Your task to perform on an android device: In the Momondo app,search for Town Inn Suites in Canada,view the videos, photos, and reviews of Town Inn Suites and save it to your favorite destination.
Image 0: 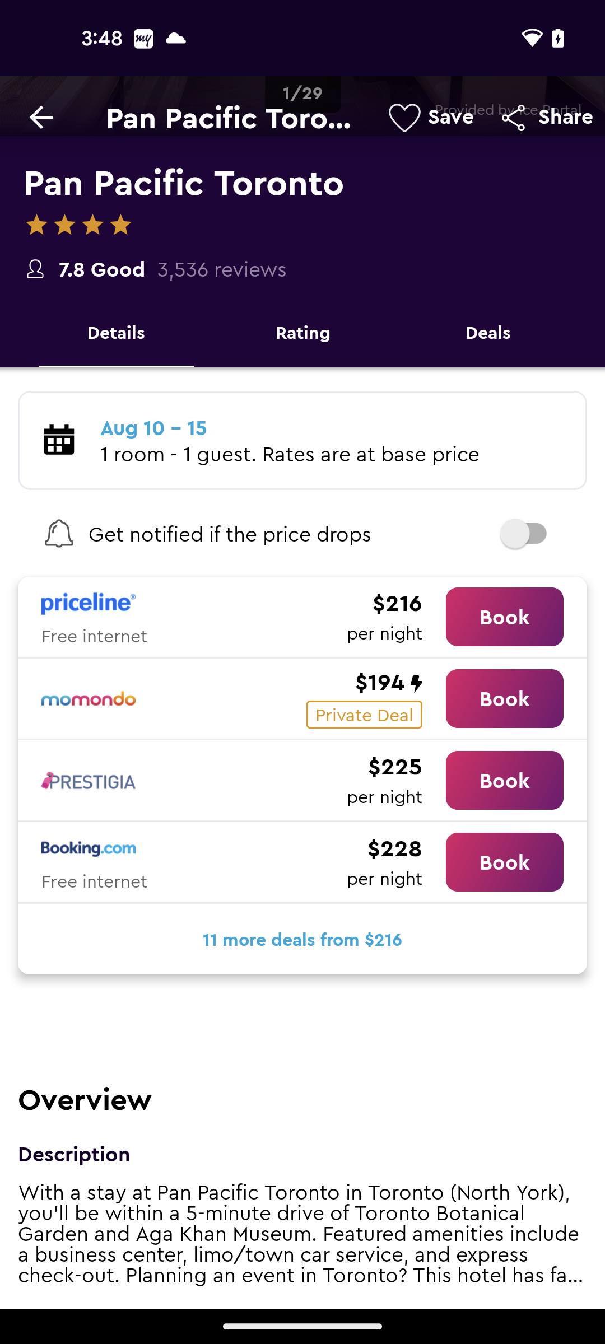
Go back to the previous page
Step 0: press back button
Image 1: 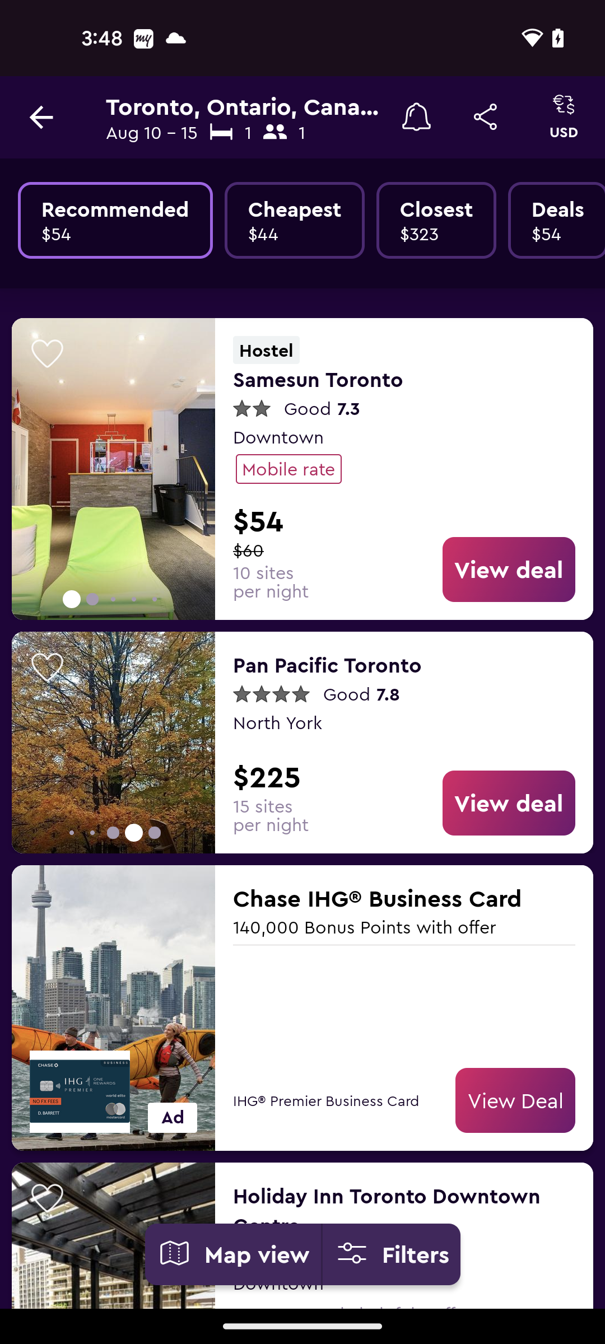
Swipe up to view Town Inn Suites
Step 1: scroll down
Image 2: 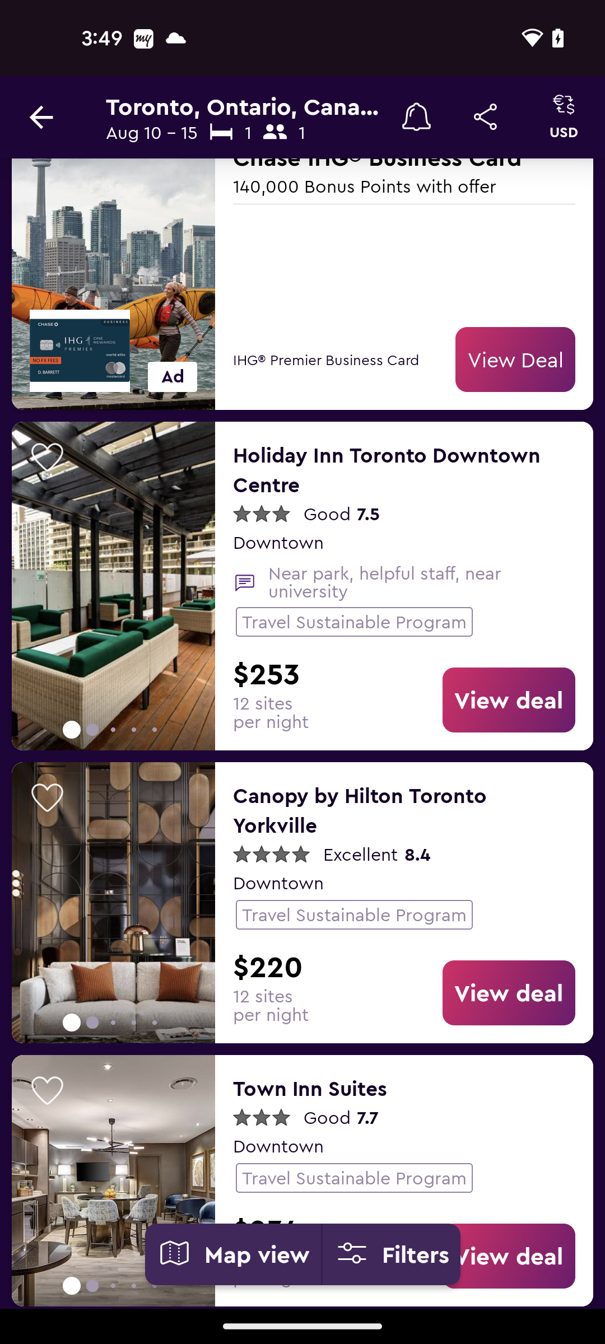
Tap on the Town Inn Suites
Step 2: click (404, 1089)
Image 3: 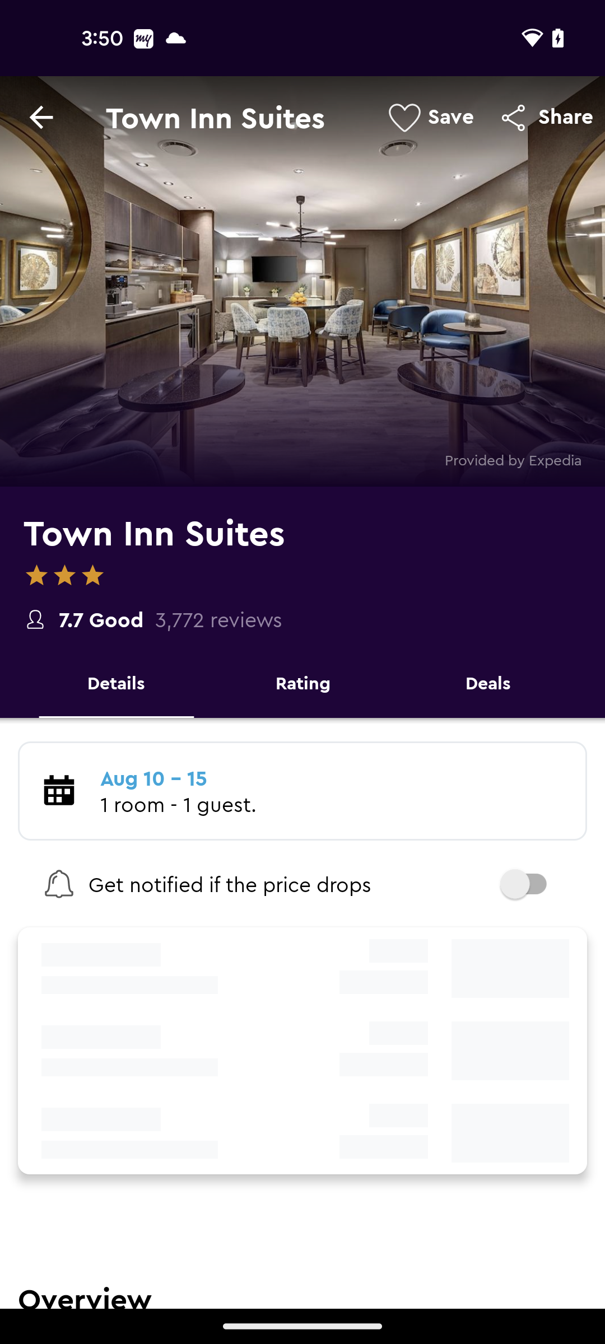
Tap on the Town Inn Suites
Step 3: wait
Image 4: 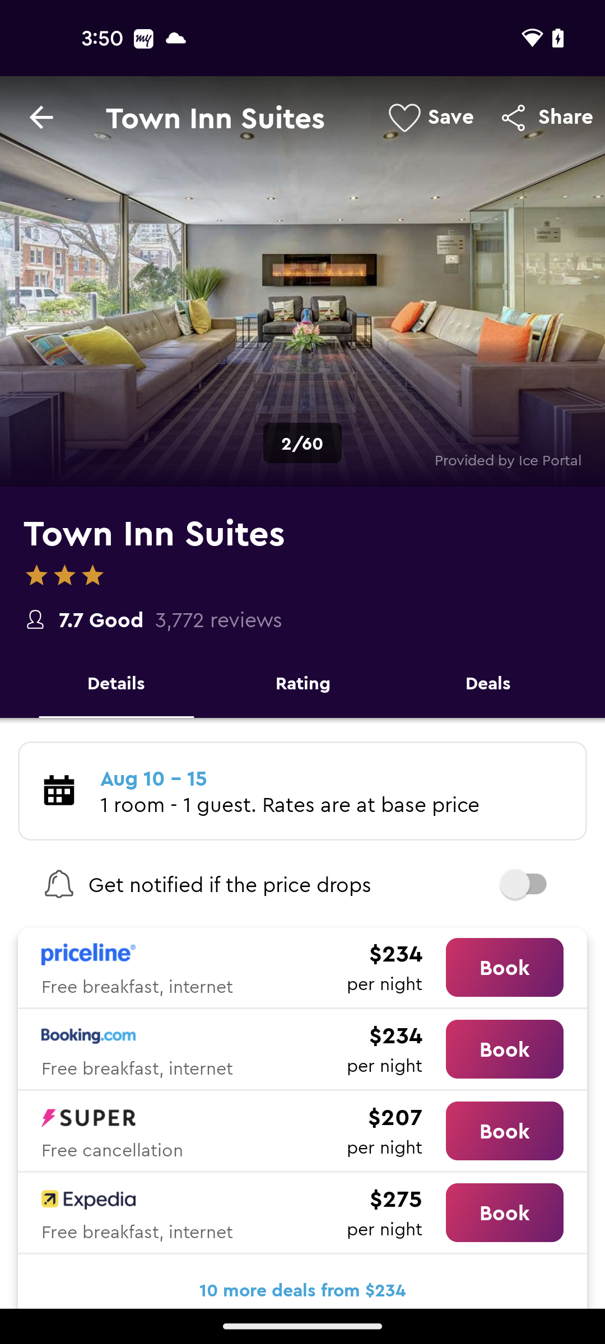
Tap on the Suites image to view more images
Step 4: click (302, 281)
Image 5: 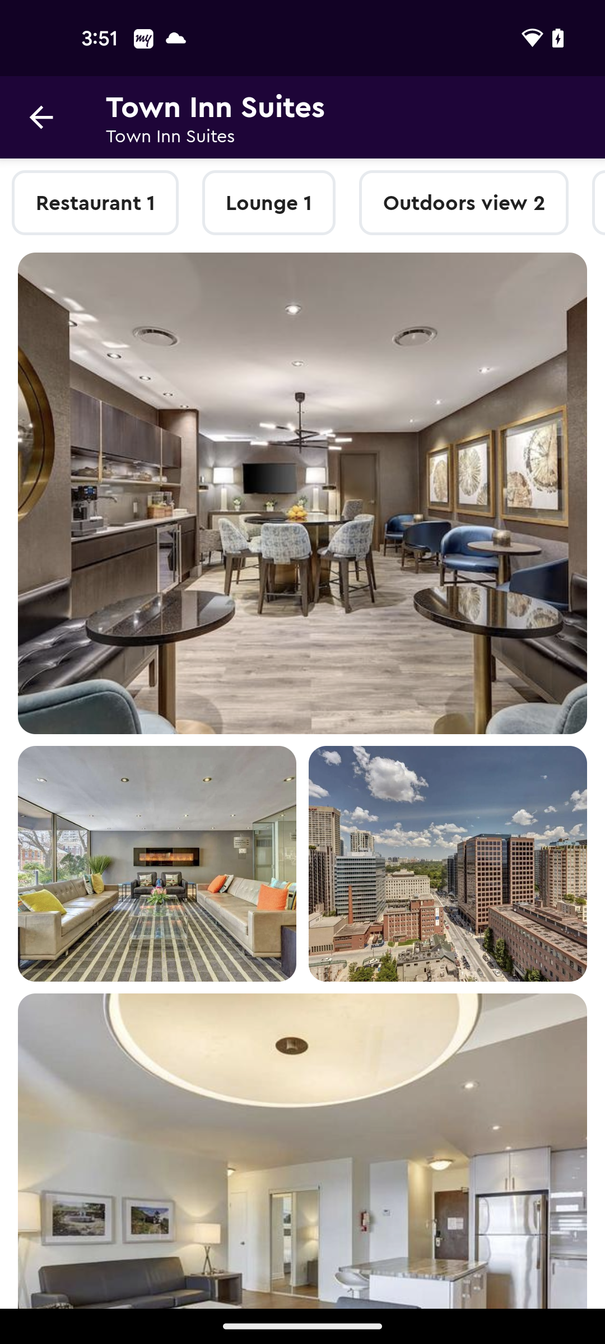
Swipe up to view more images
Step 5: scroll down
Image 6: 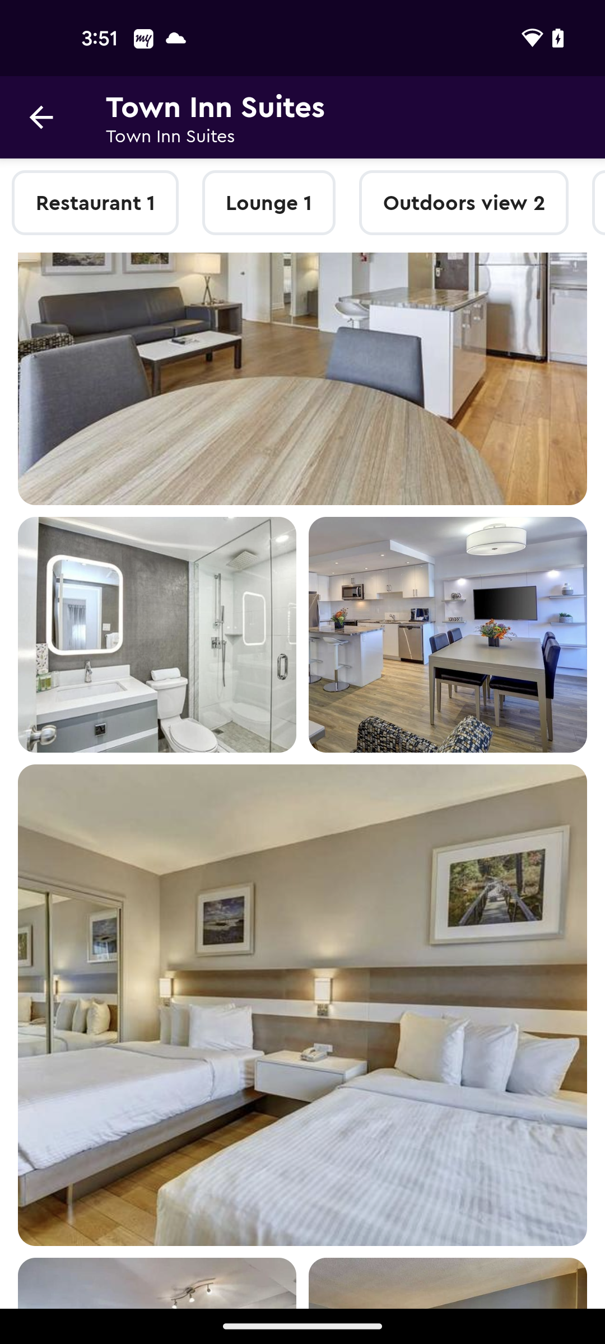
Swipe up to view more images
Step 6: scroll down
Image 7: 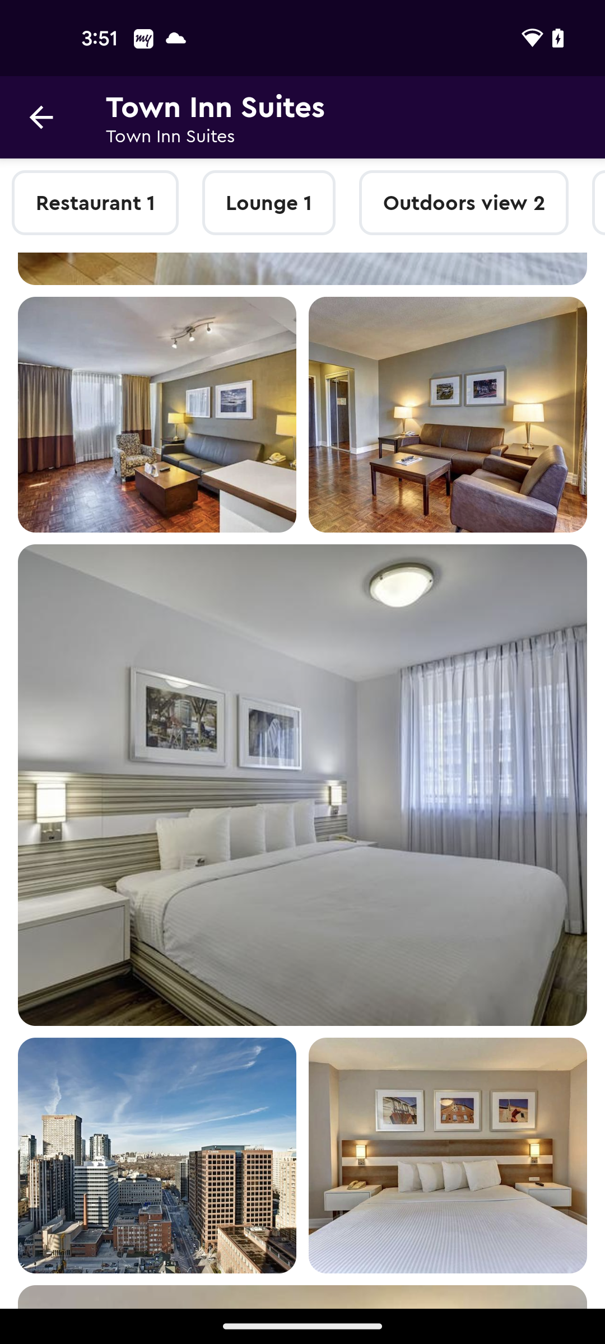
Swipe up to view more images
Step 7: scroll down
Image 8: 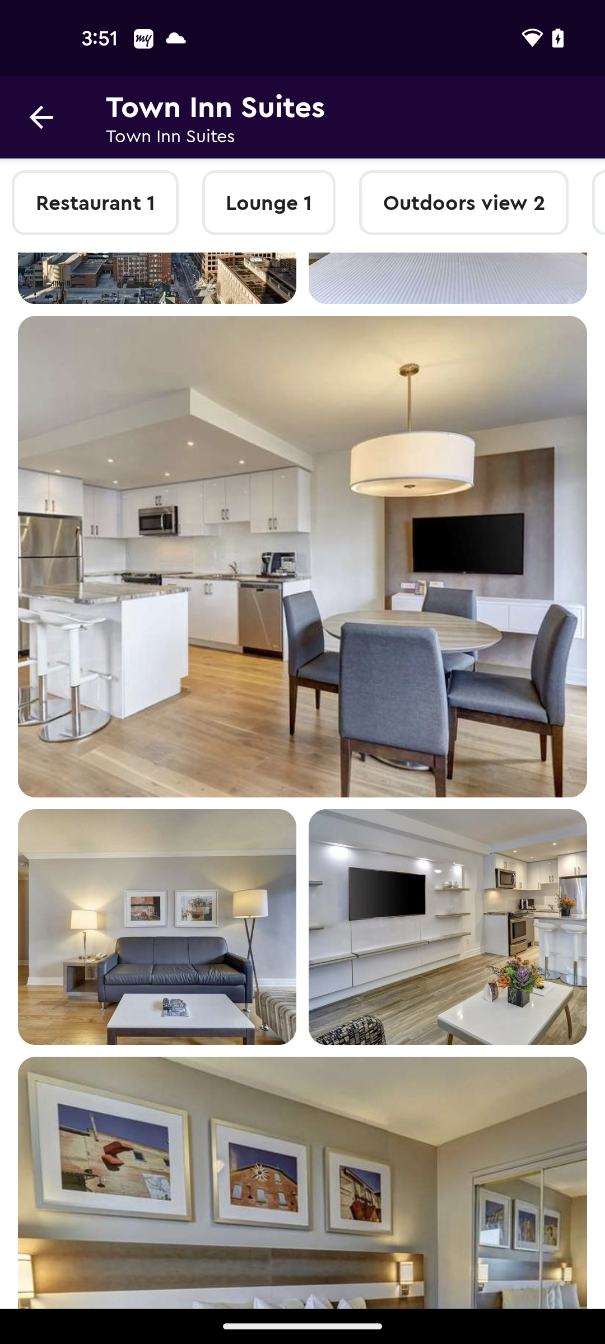
Tap on the back arrow at the top left corner of the screen
Step 8: click (40, 116)
Image 9: 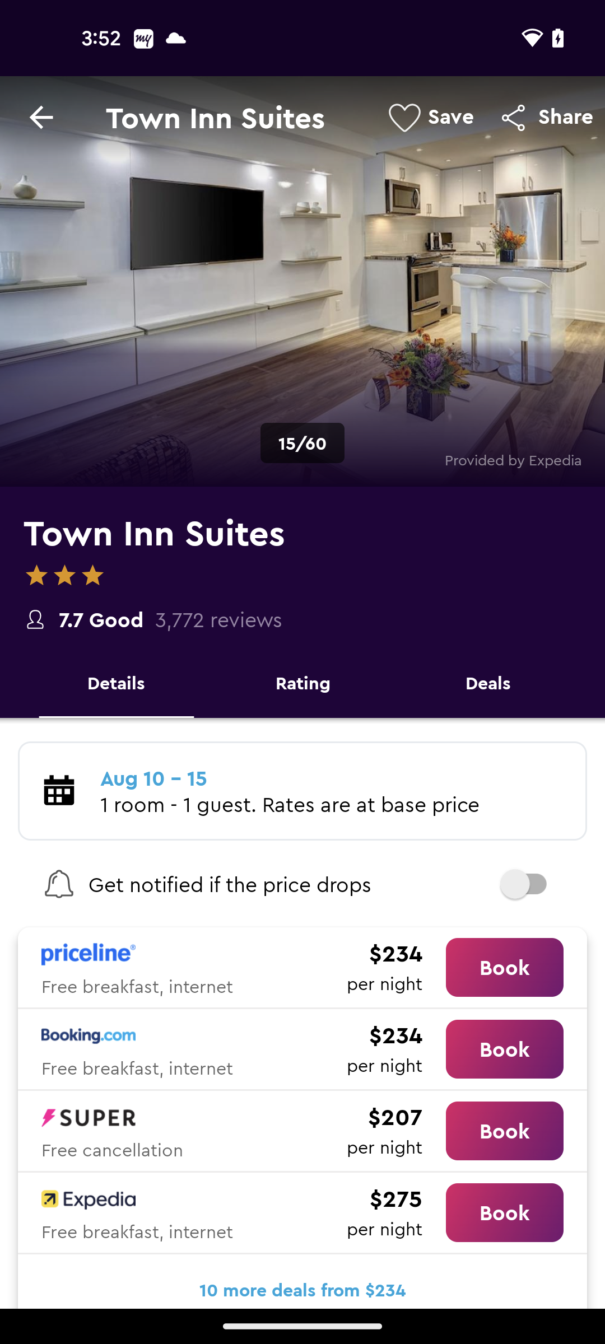
Tap on the rating option to view the ratings and reviews
Step 9: click (302, 683)
Image 10: 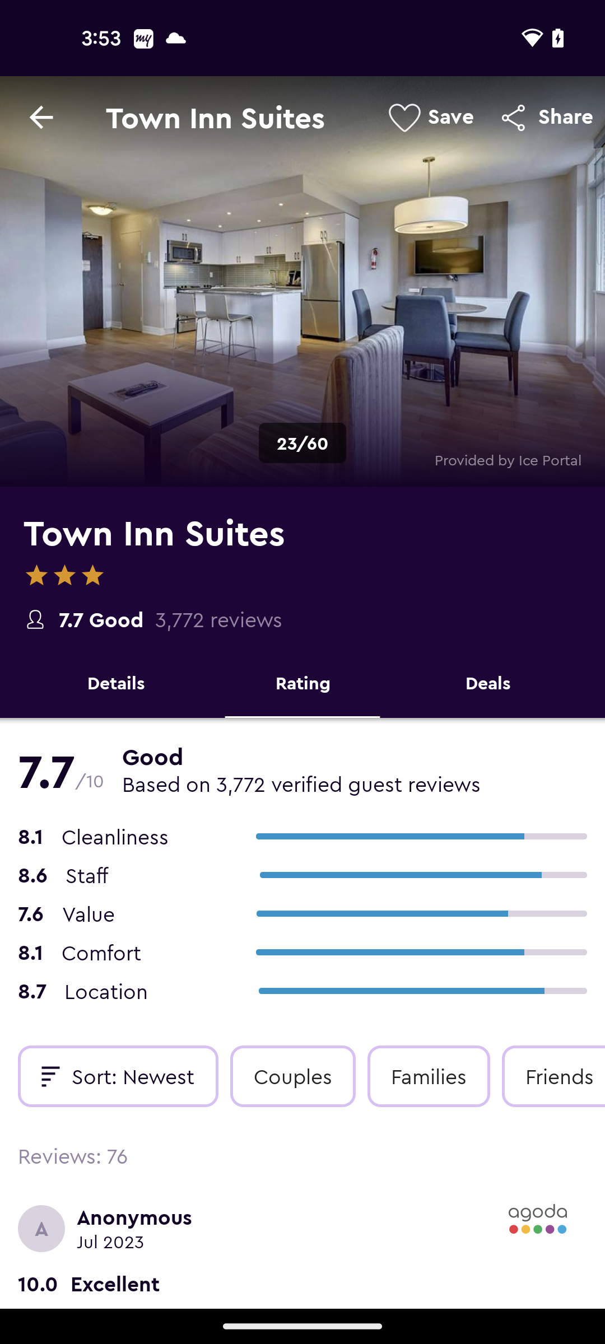
Swipe up to view more
Step 10: scroll down
Image 11: 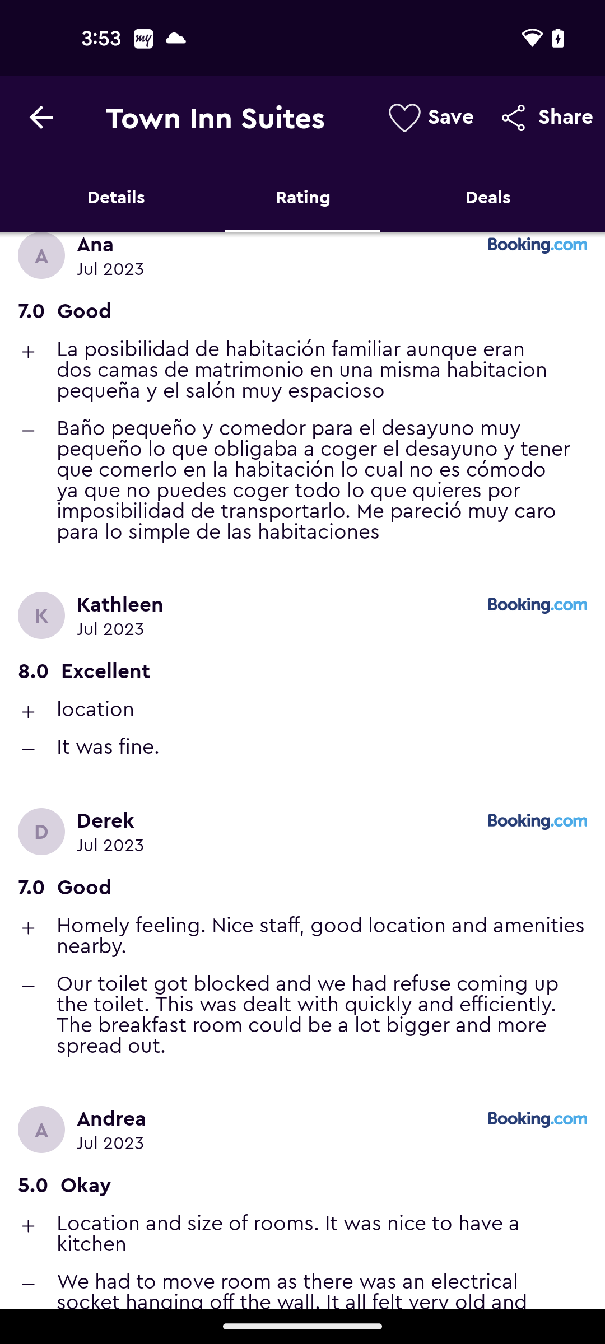
Swipe up to view more
Step 11: scroll down
Image 12: 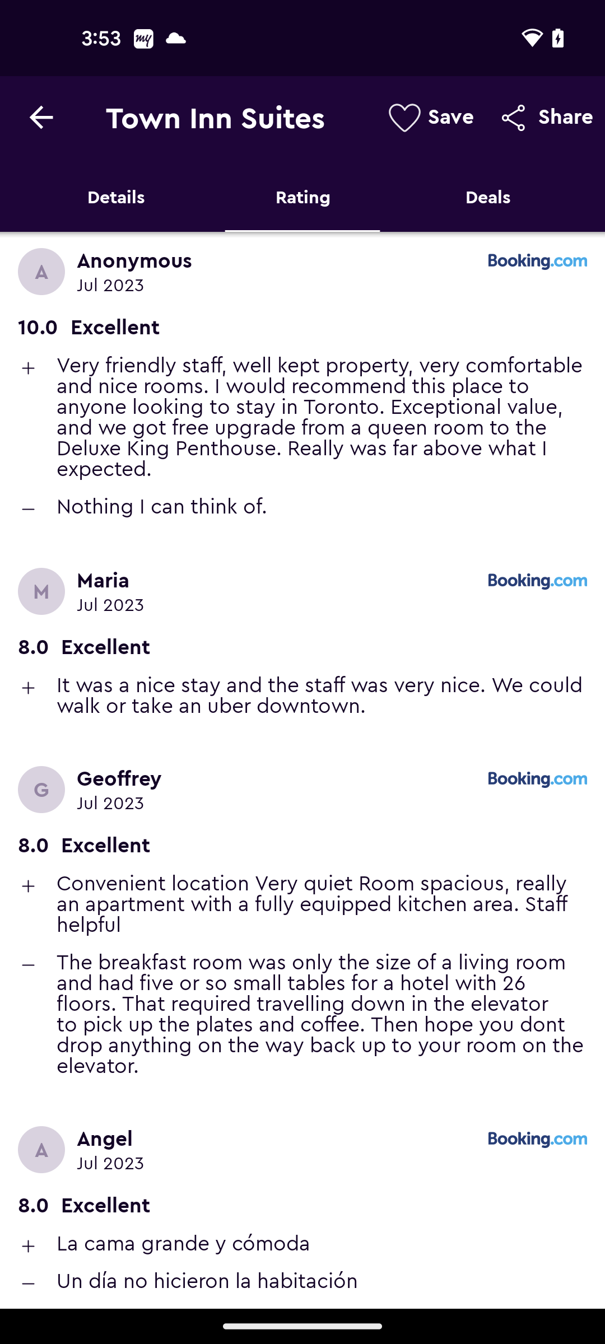
Click on the heart icon to save it as favorite destination
Step 12: click (430, 117)
Image 13: 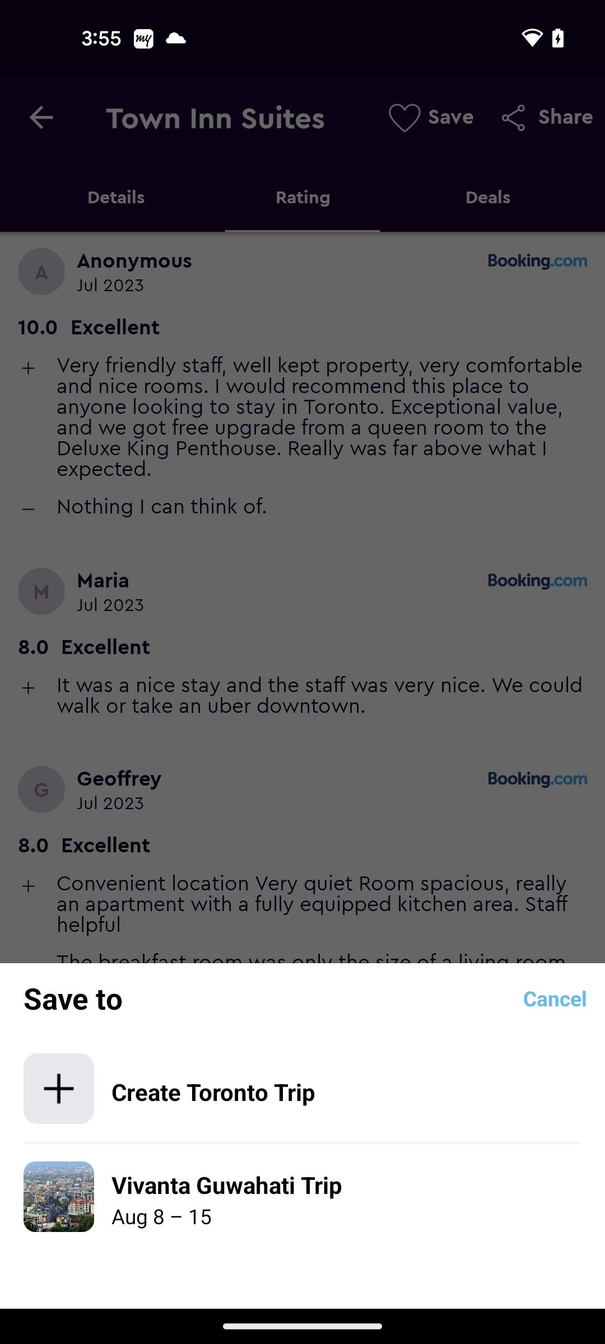
Tap on plus icon 
Step 13: click (59, 1089)